Your task to perform on an android device: Task goal - Convert  US Dollars $ 1000 into New Zealand Dollars using Currency converter Plus app
Image 0: 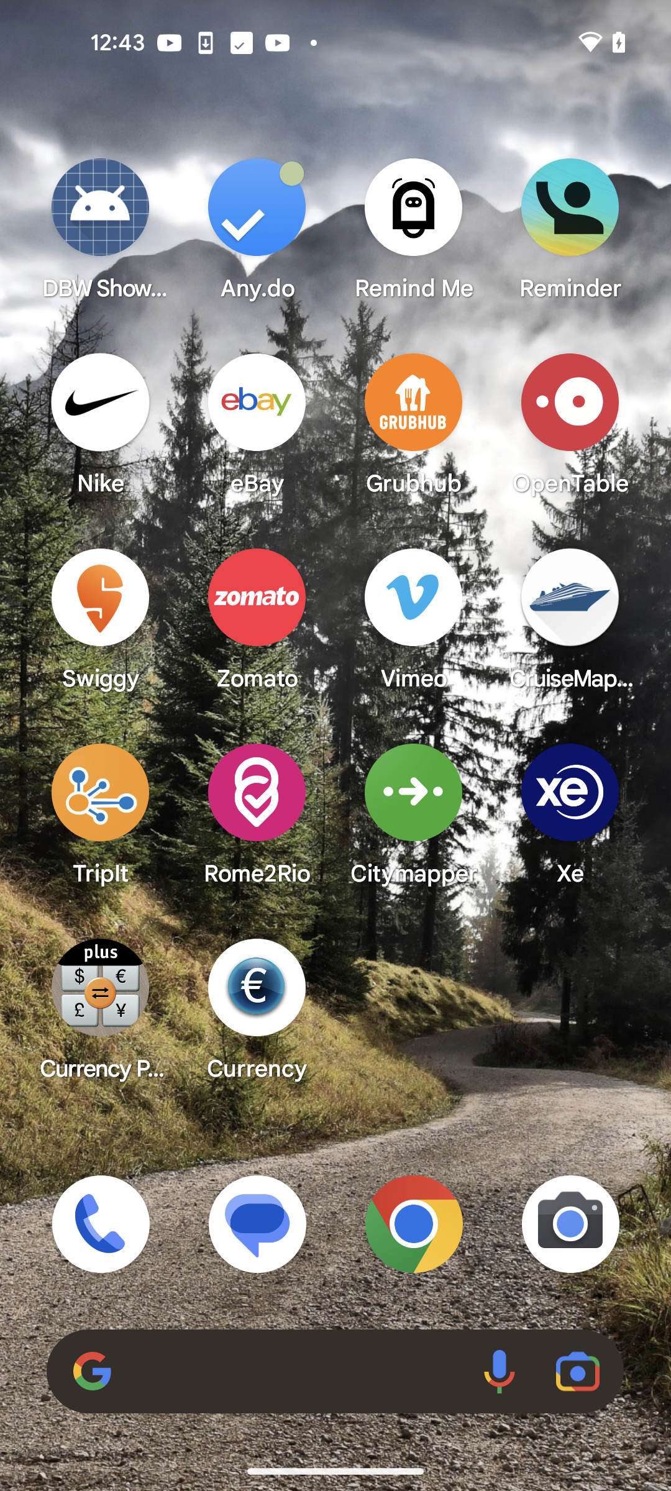
Open currency converter plus app
Step 0: open app "Currency Plus"
Image 1: 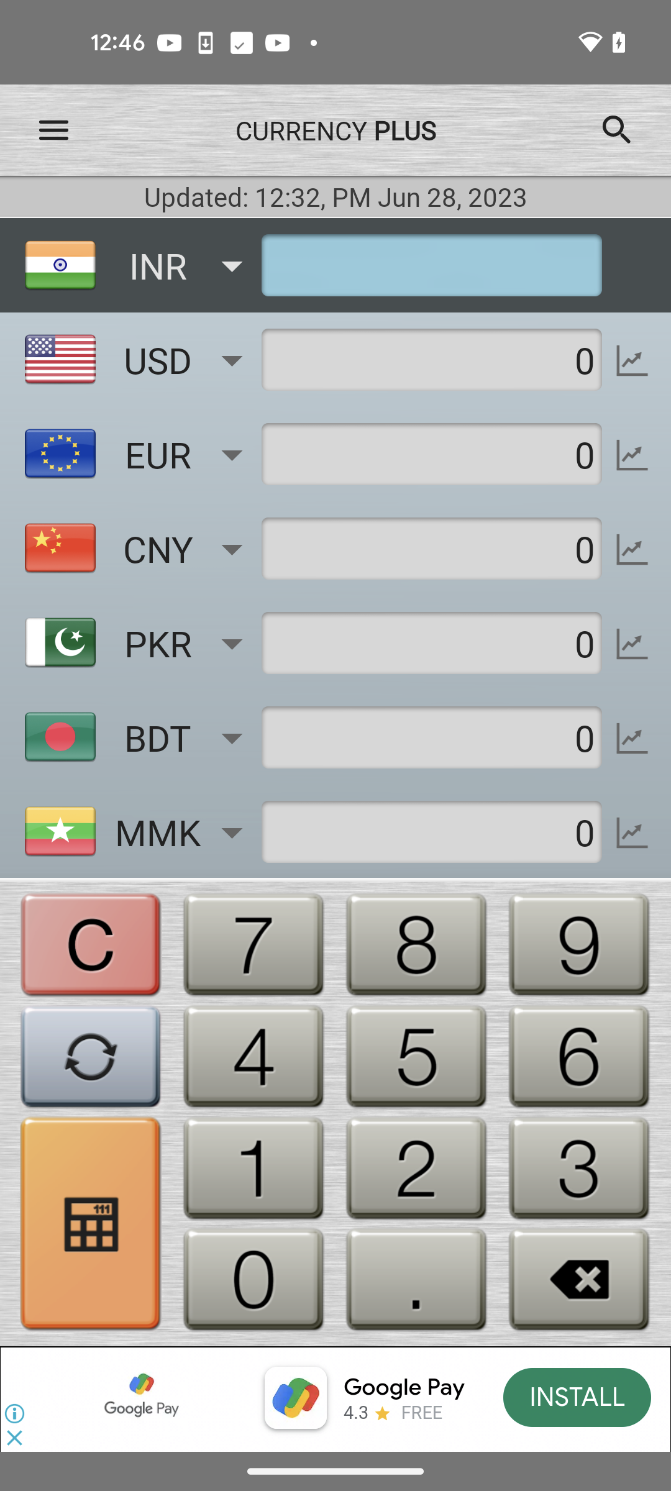
Click on INR button on the top of the screen
Step 1: click (226, 270)
Image 2: 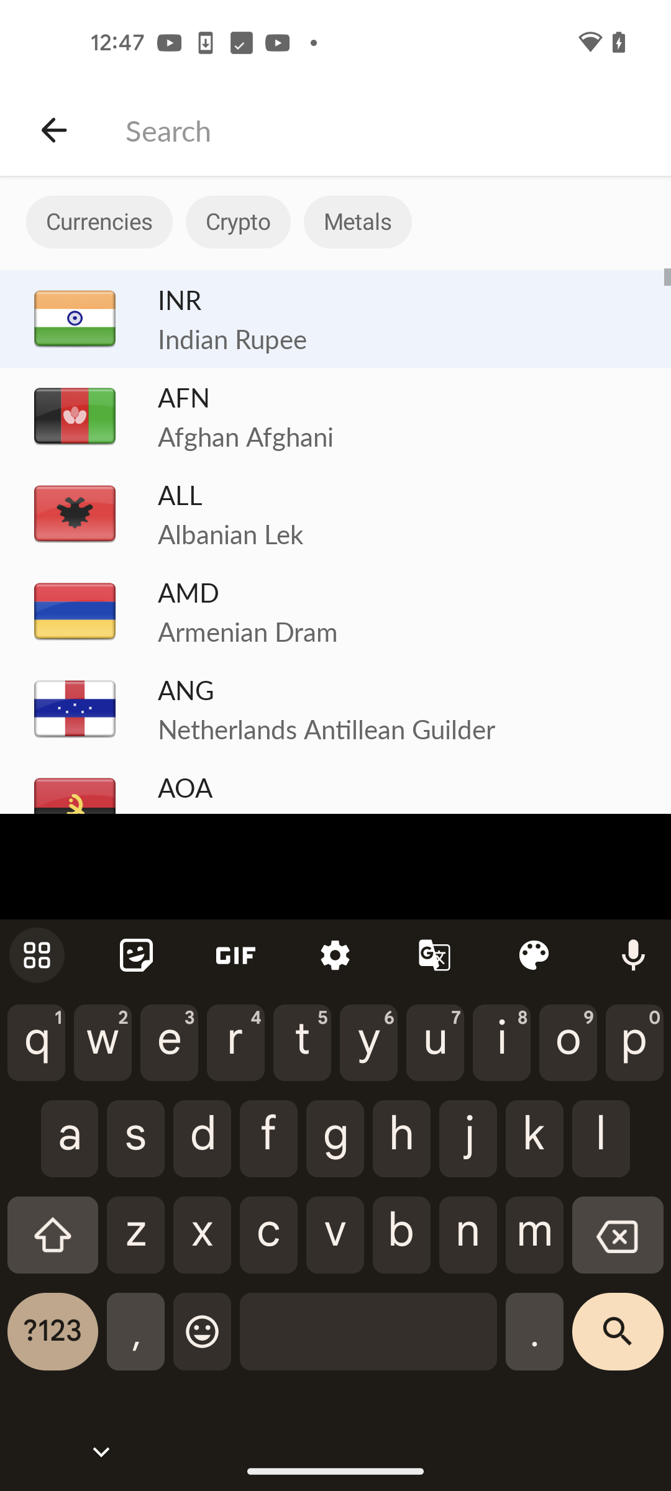
Search for USD on search bar
Step 2: type "USD"
Image 3: 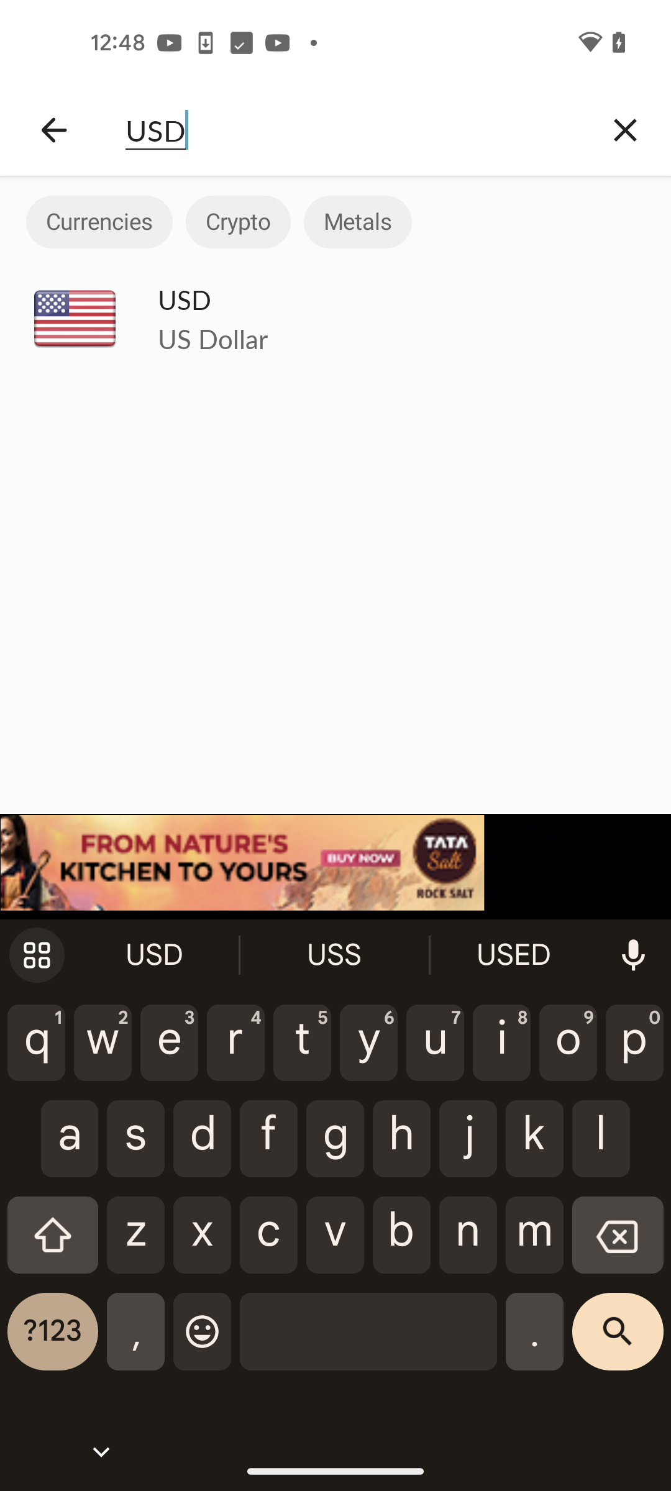
Click on USD button 
Step 3: click (145, 332)
Image 4: 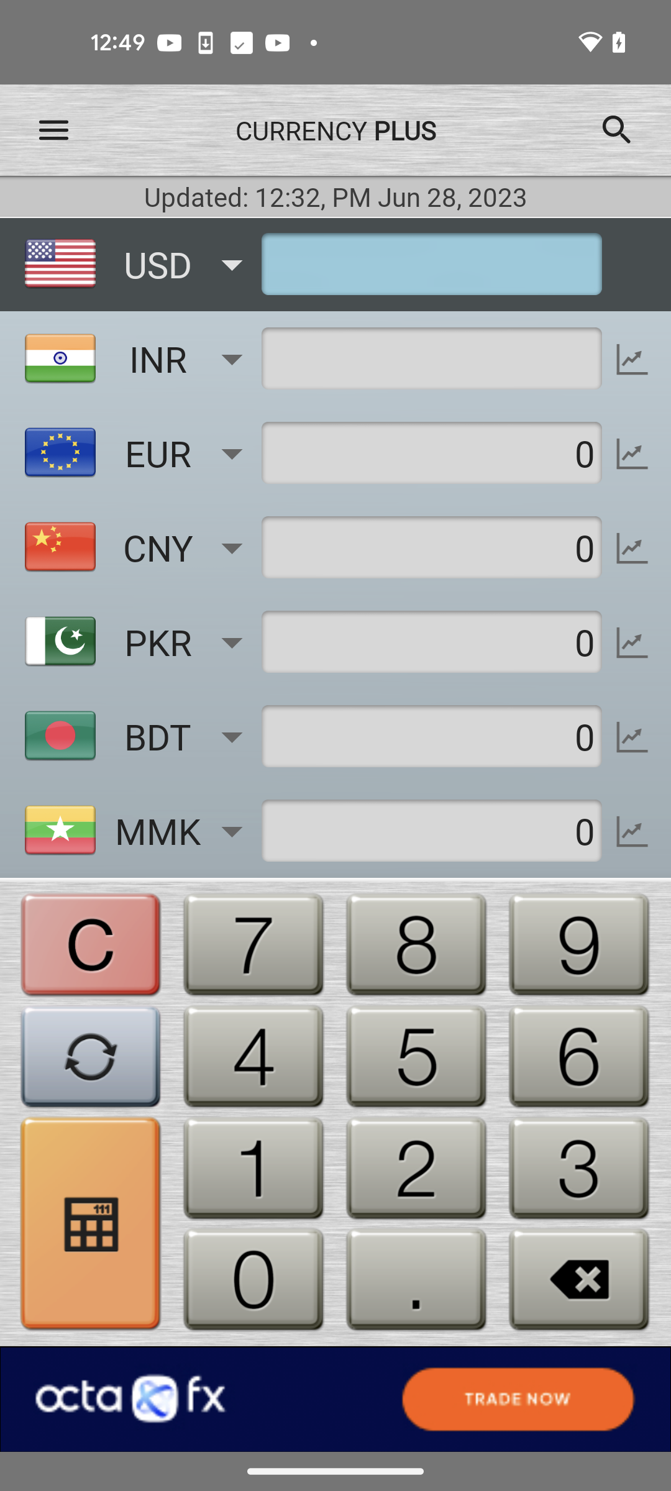
Click on INR button 
Step 4: click (158, 358)
Image 5: 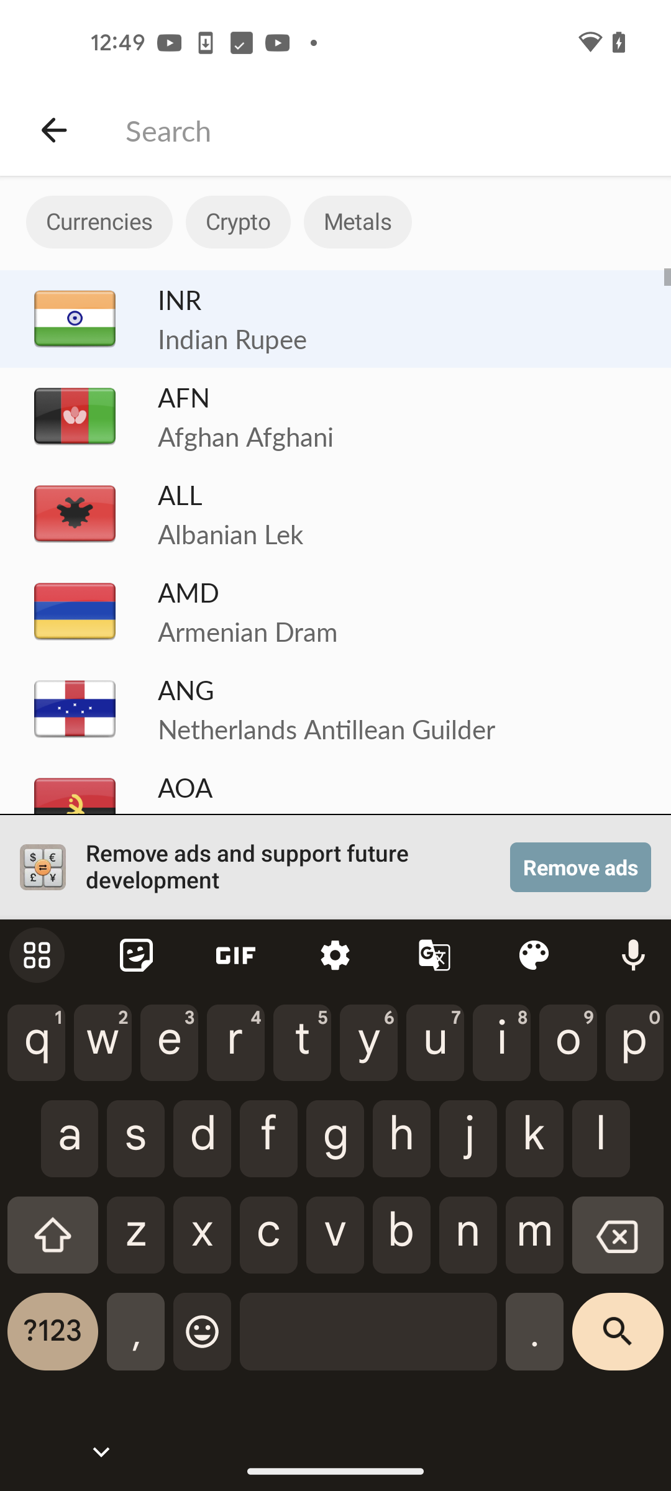
Type NZD on the search bar
Step 5: type "NZD"
Image 6: 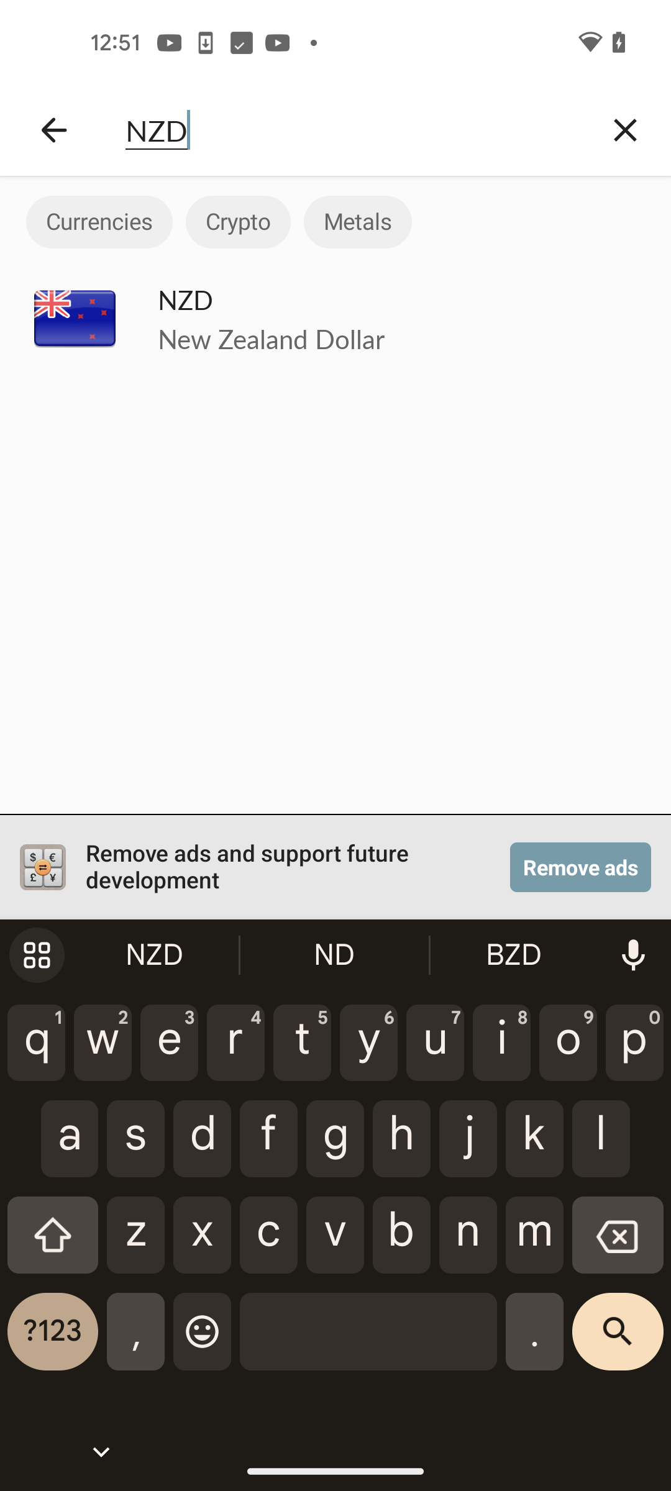
Click on NZD button
Step 6: click (410, 342)
Image 7: 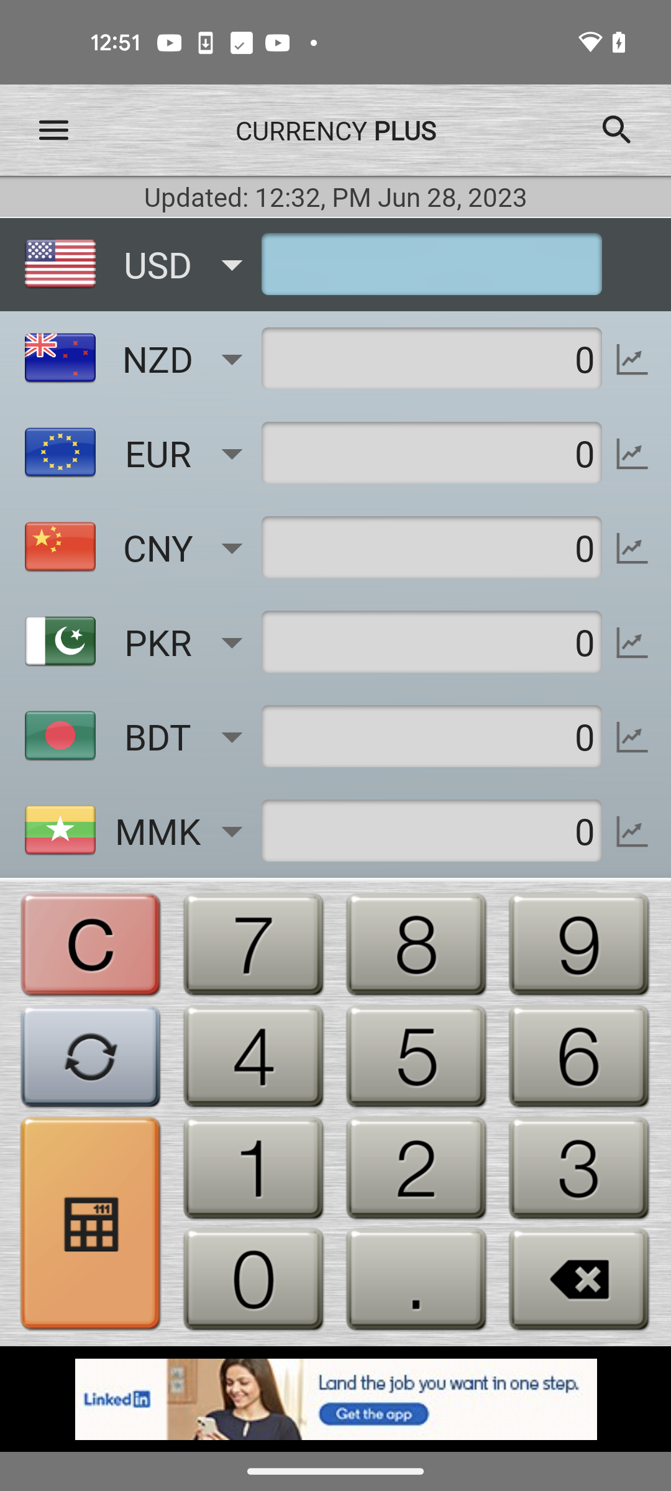
Enter 1000 on the USD bar
Step 7: type "1000"